Your task to perform on an android device:  I want to export the reminder file to the file manager 
Image 0: 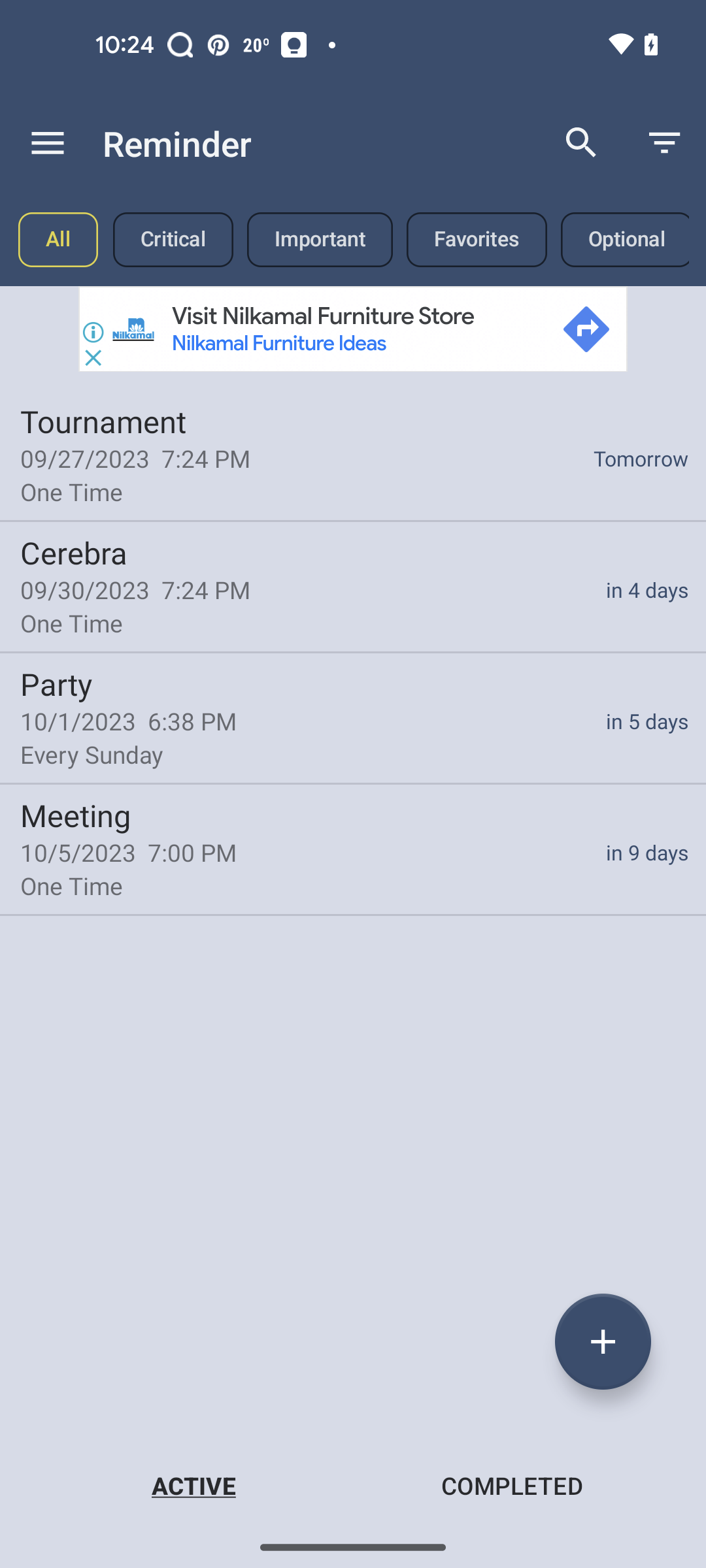
click on the menu icon
Step 0: click (48, 143)
Image 1: 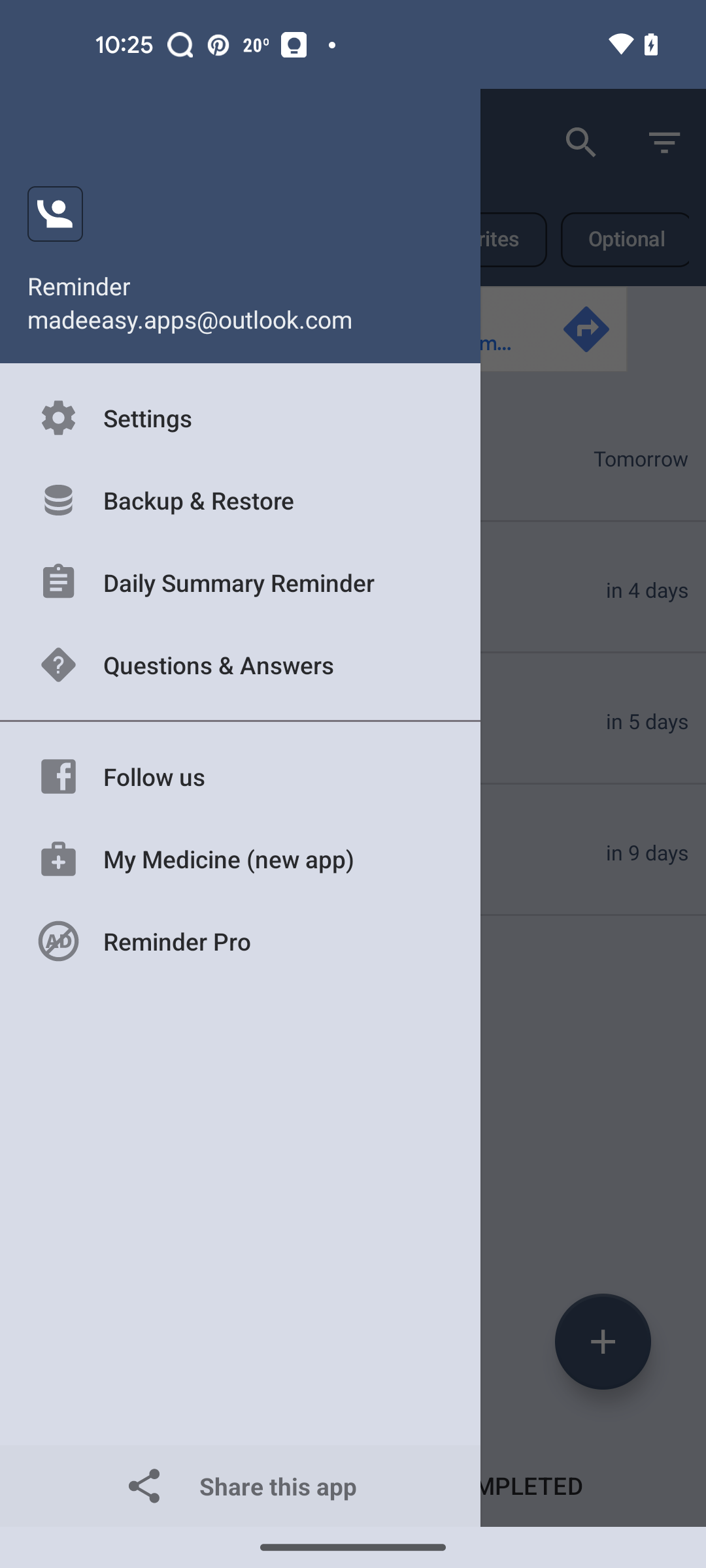
click on the backup & restore option
Step 1: click (240, 500)
Image 2: 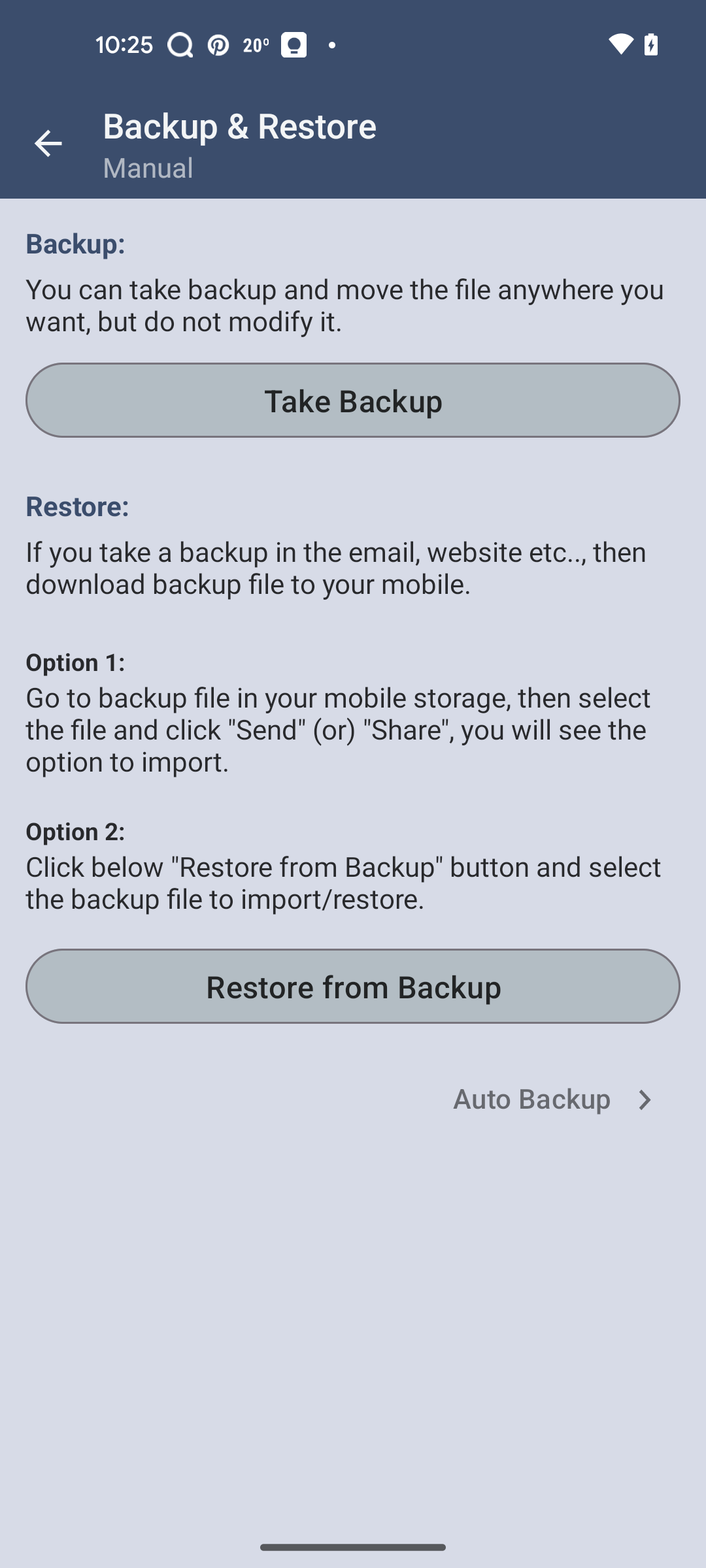
click on the take backup button
Step 2: click (352, 400)
Image 3: 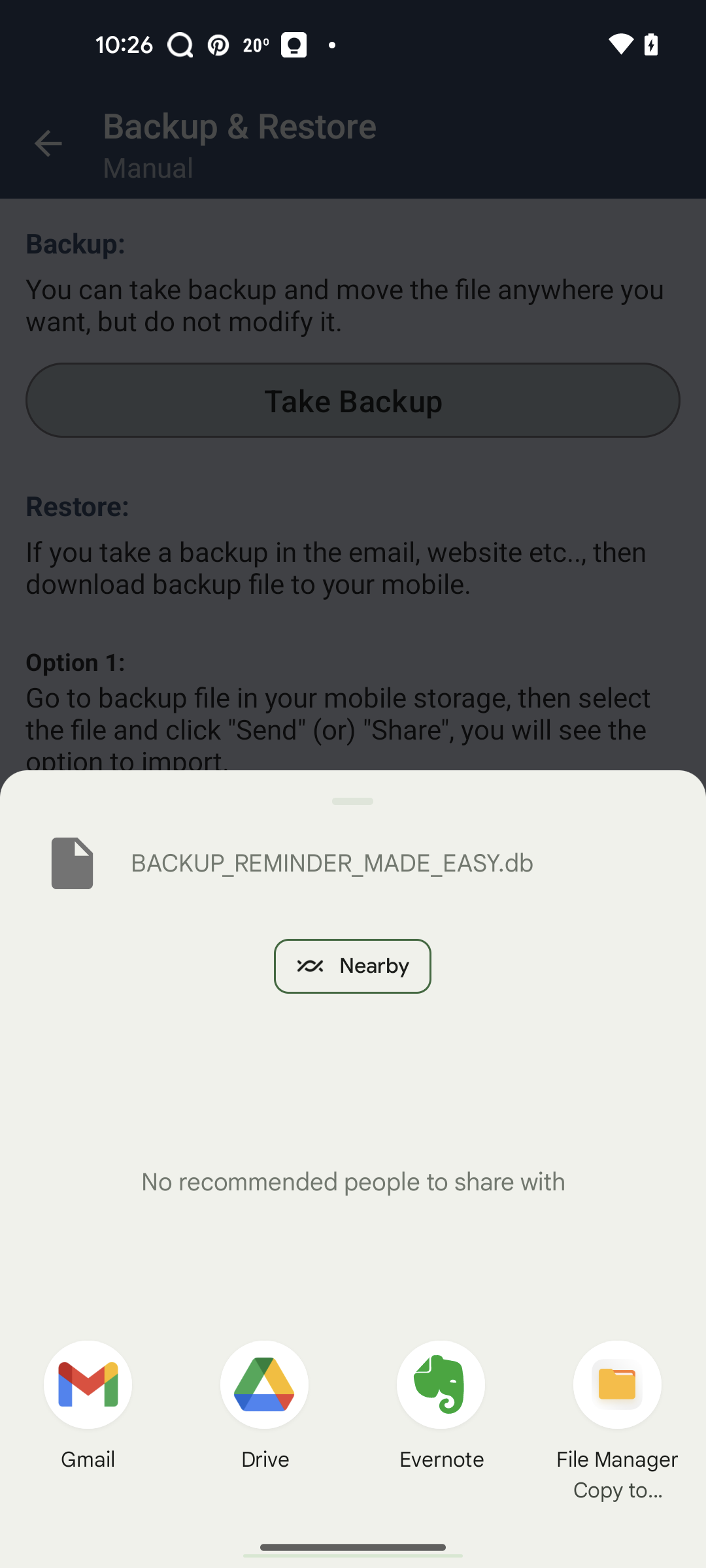
click on the file manager
Step 3: click (617, 1384)
Image 4: 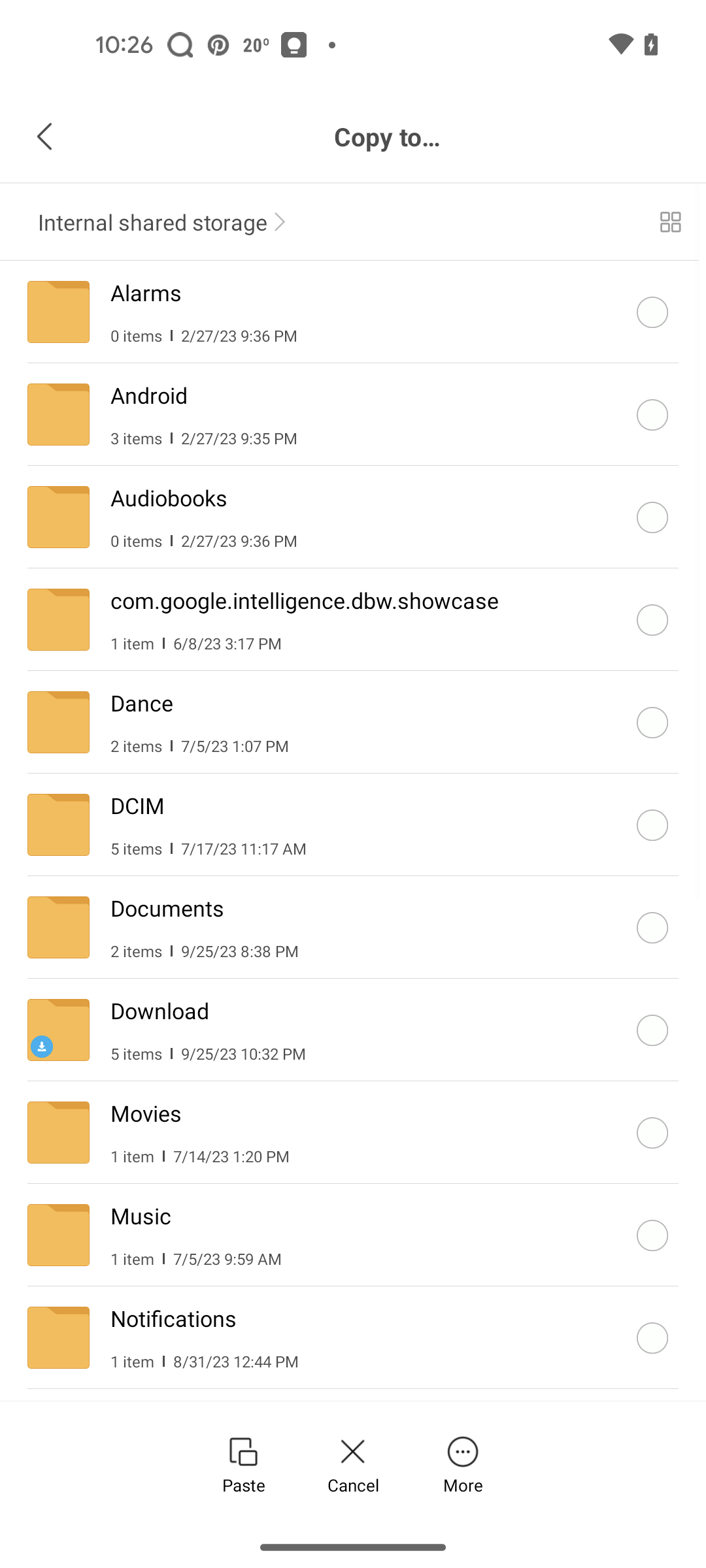
select the download option
Step 4: click (652, 1030)
Image 5: 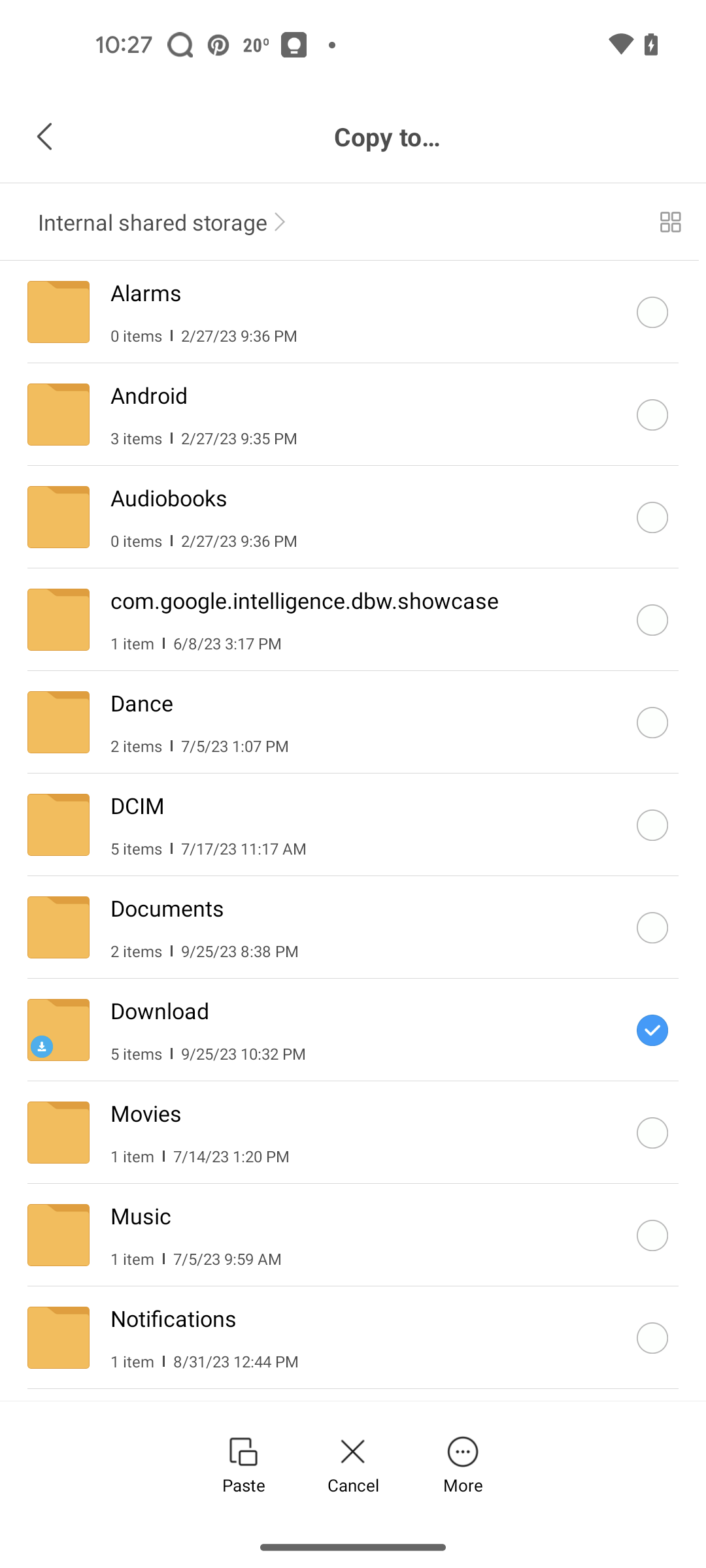
click on the paste button
Step 5: click (243, 1463)